Your task to perform on an android device: My old shoes are damaged and I'm planning to buy new casual shoes ,find a nike casual shoes for women in the temu app
Image 0: 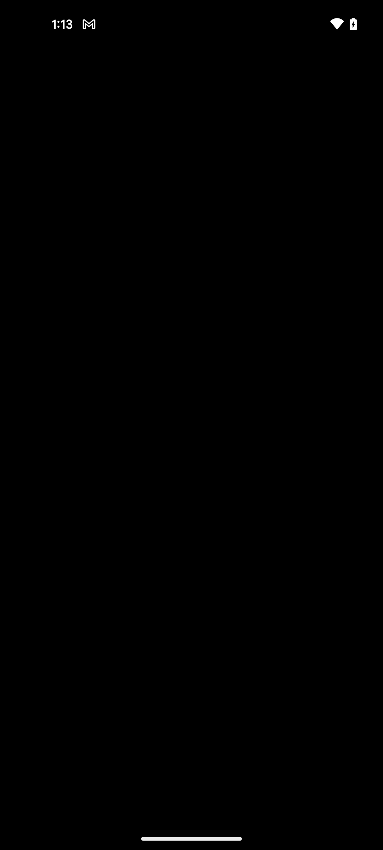
Open the temu app
Step 0: open app "Temu"
Image 1: 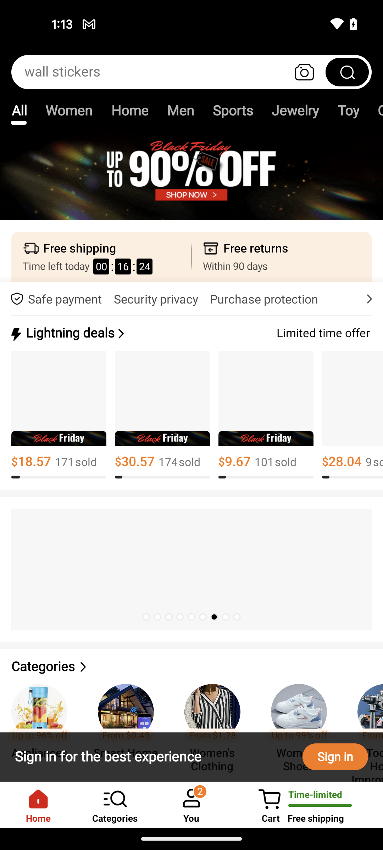
Tap on the search bar at the top of the screen
Step 1: click (150, 72)
Image 2: 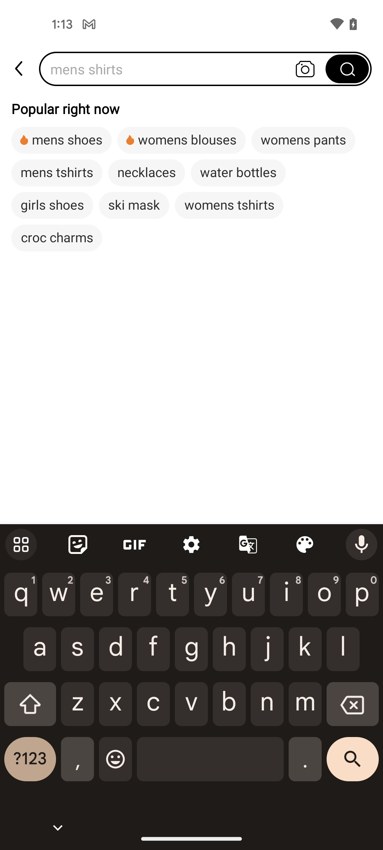
Search for nike casual shoes for women
Step 2: type "nike casual shoes for women"
Image 3: 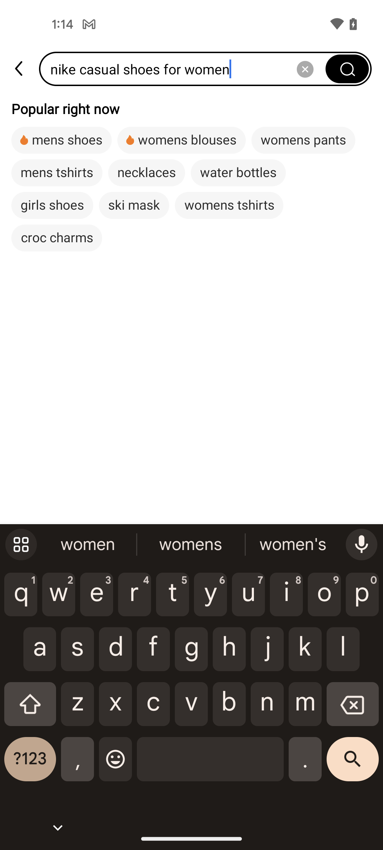
Tap on the search button at the bottom right corner of the screen
Step 3: click (353, 764)